Your task to perform on an android device: I want to view my cart so that I can buy oats later.
Image 0: 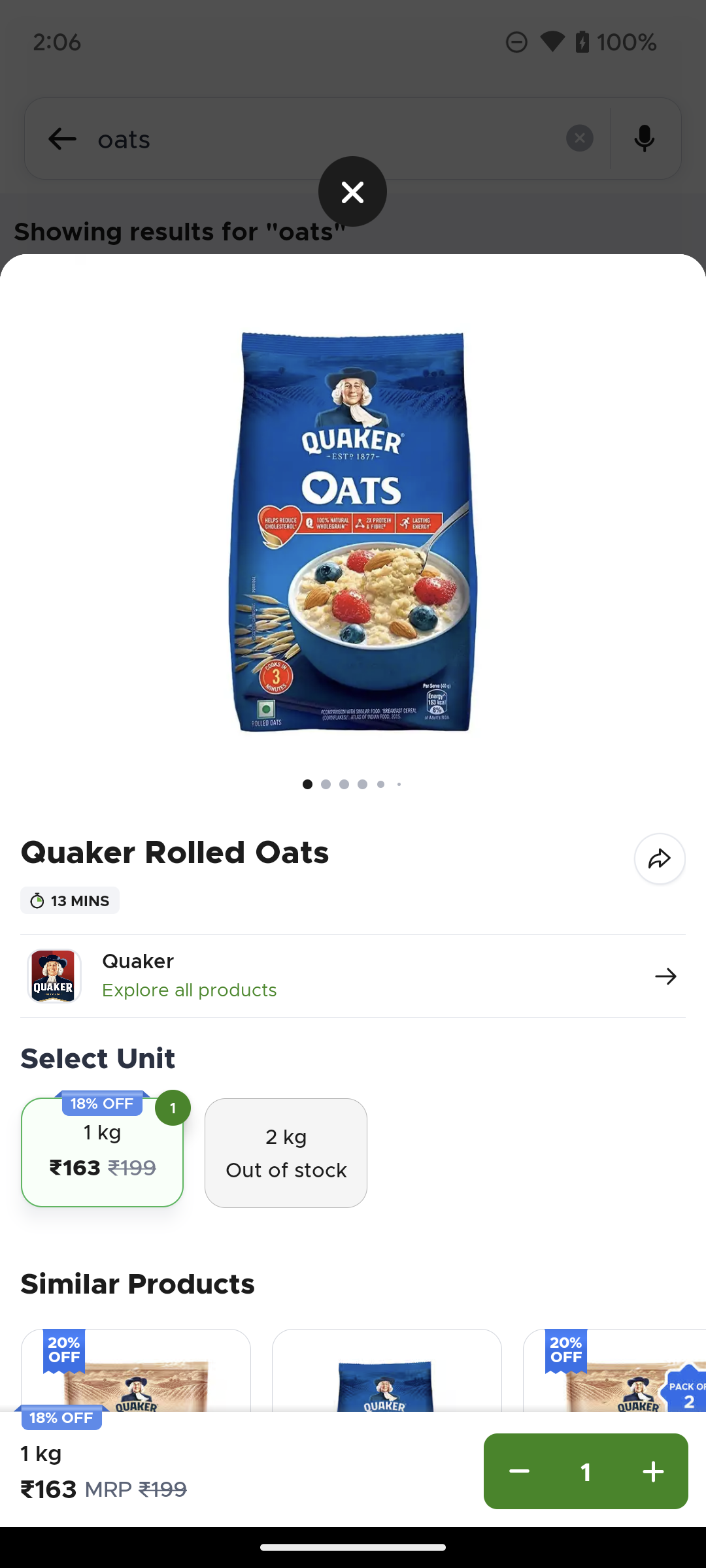
Click on the cross icon on the screen.
Step 0: click (352, 191)
Image 1: 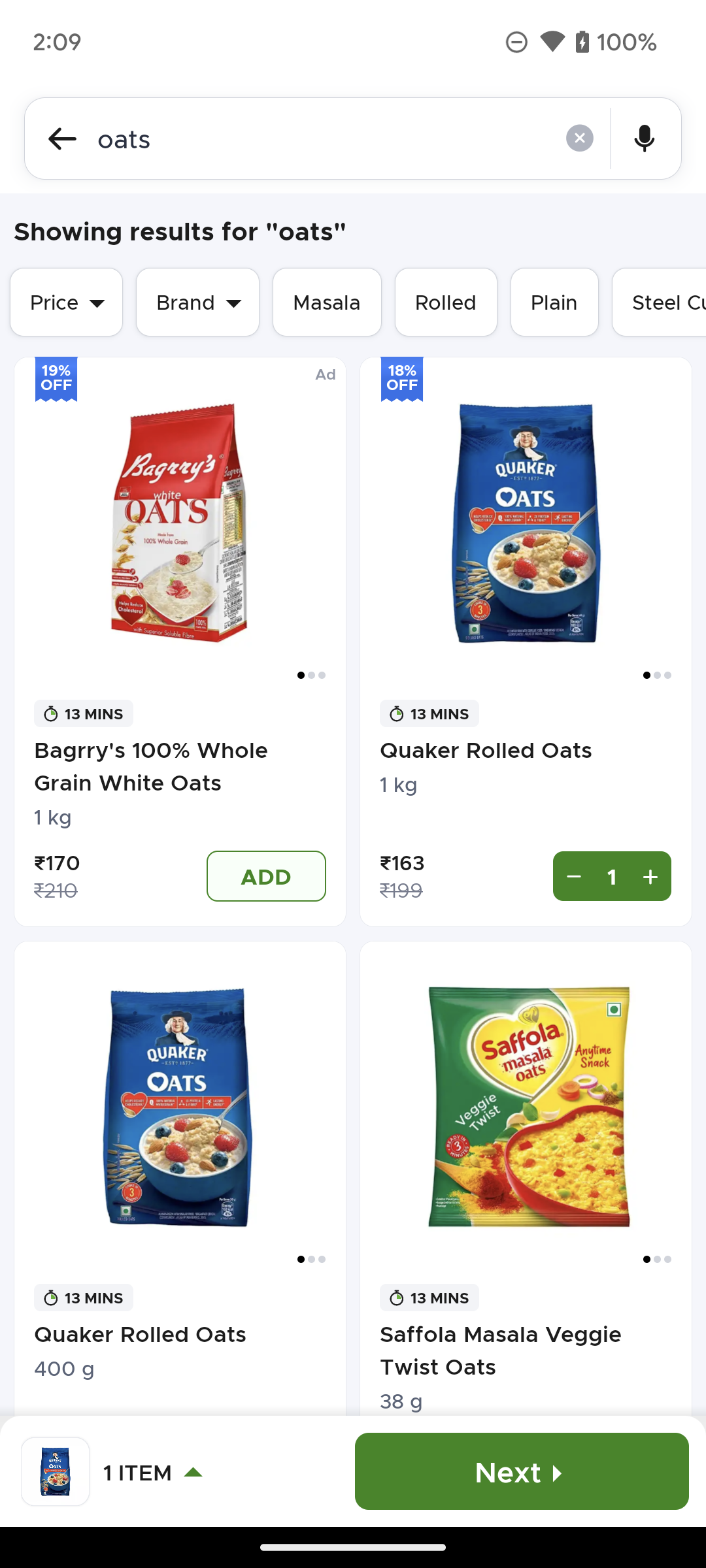
Click on the Next option on the screen.
Step 1: click (507, 1471)